Your task to perform on an android device: Open the Zomato app and search for Cafe Delhi Heights cafe, dlf phase 4
Image 0: 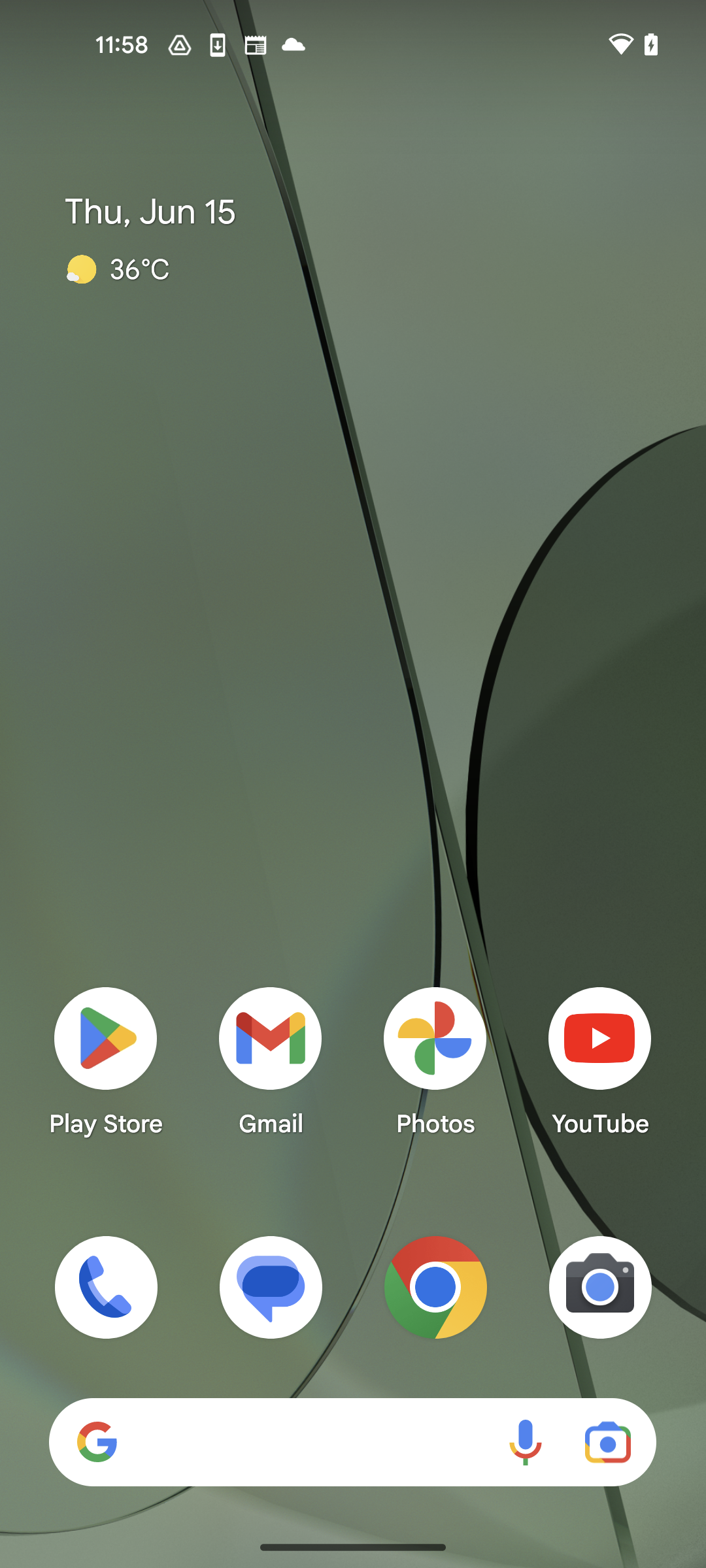
open zamato app
Step 0: open app "Zomato"
Image 1: 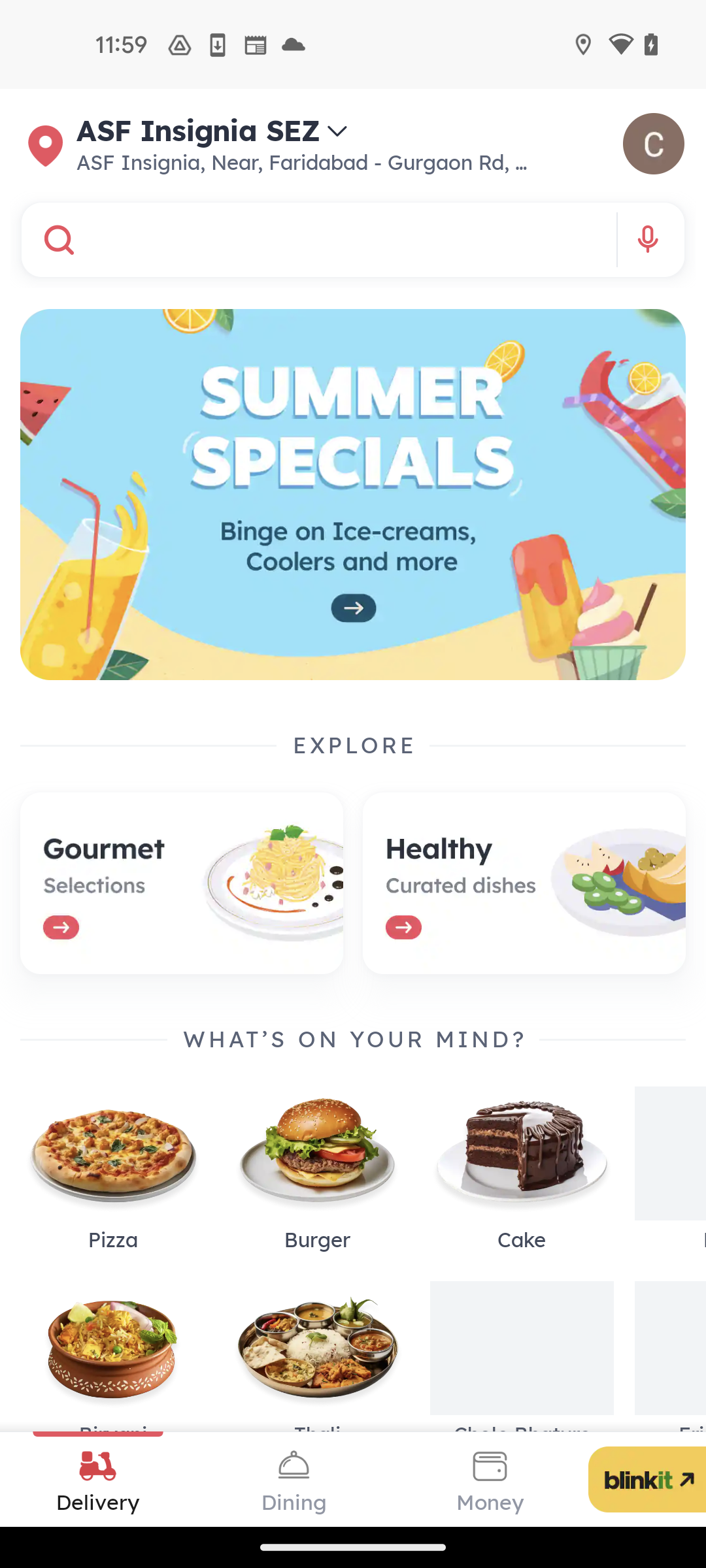
click on search bar
Step 1: click (345, 239)
Image 2: 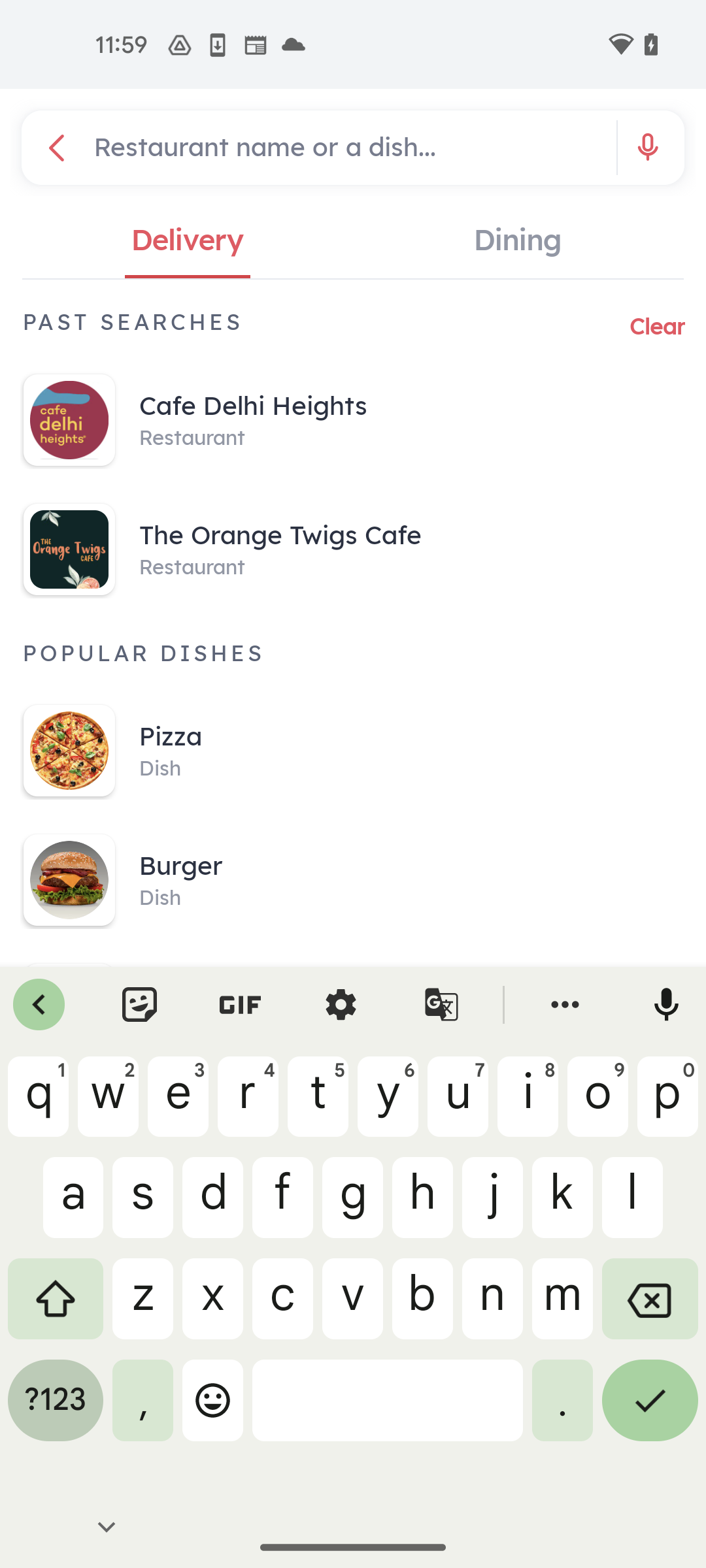
search for cafe delhi heights, dlf phase 4
Step 2: type "cafe delhi heights, dlf phase 4"
Image 3: 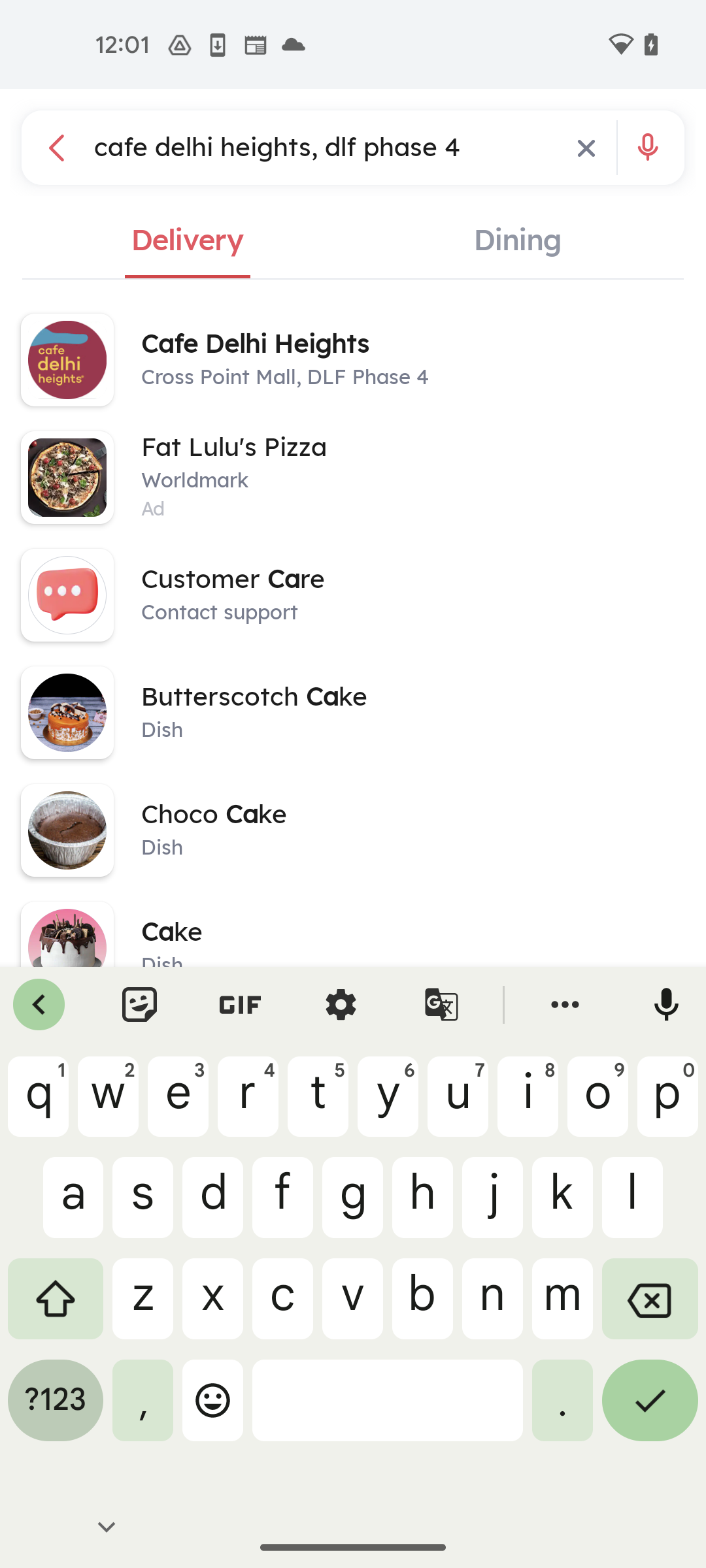
select first search result
Step 3: click (283, 353)